Your task to perform on an android device: The presentation looks complete, so I want to share it with maredharris@gmail.com so she may contribute to some further suggestions.
Image 0: 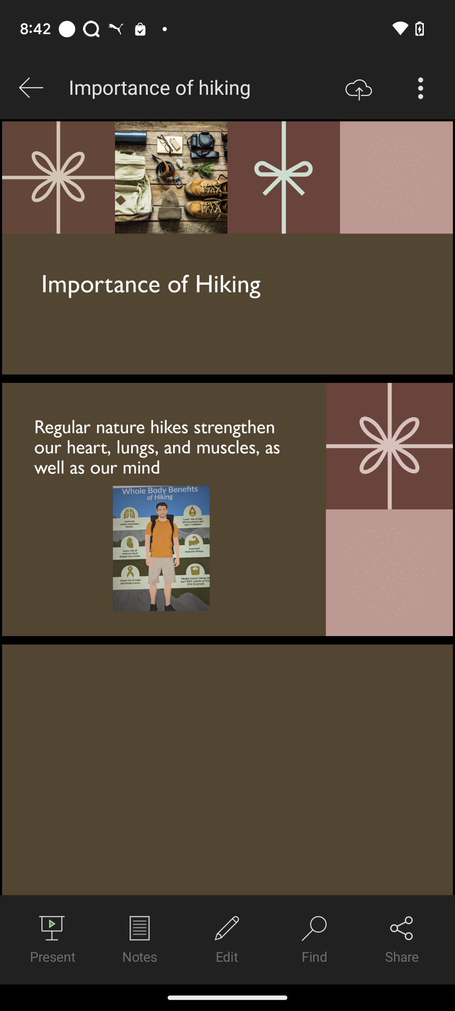
Click on the three dot icon at the top right of the screen
Step 0: click (420, 88)
Image 1: 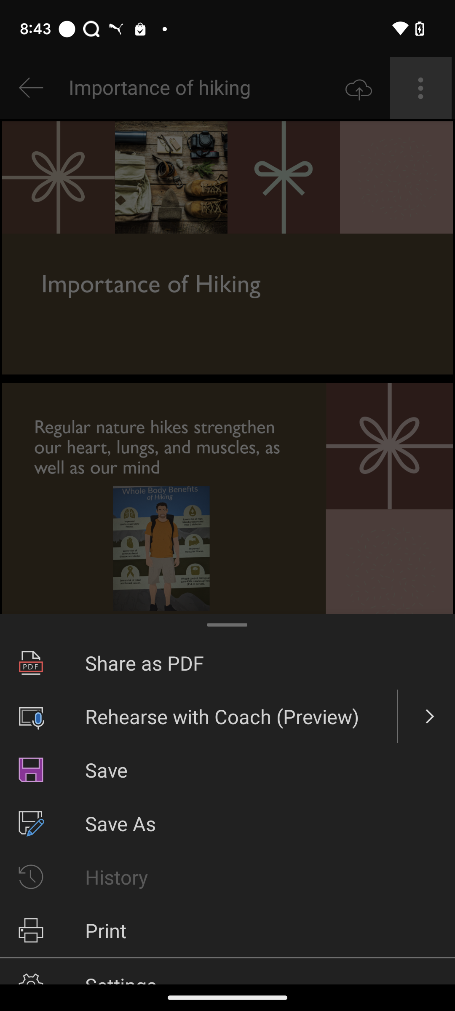
Click on share as PDF
Step 1: click (227, 663)
Image 2: 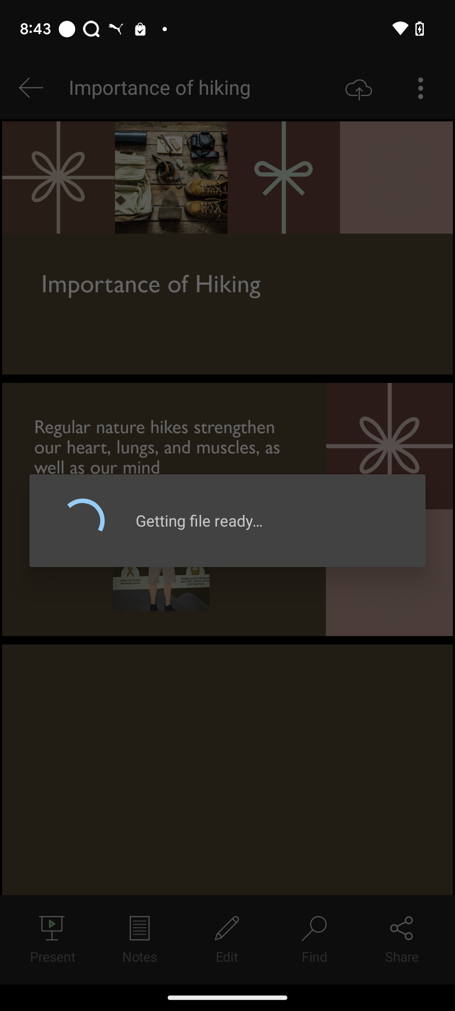
Click on share as PDF
Step 2: wait
Image 3: 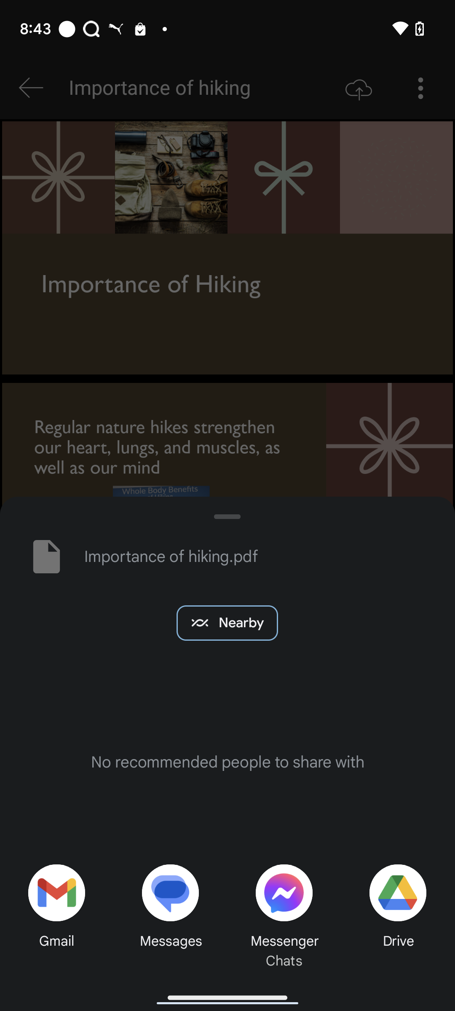
click on gmail icon
Step 3: click (57, 909)
Image 4: 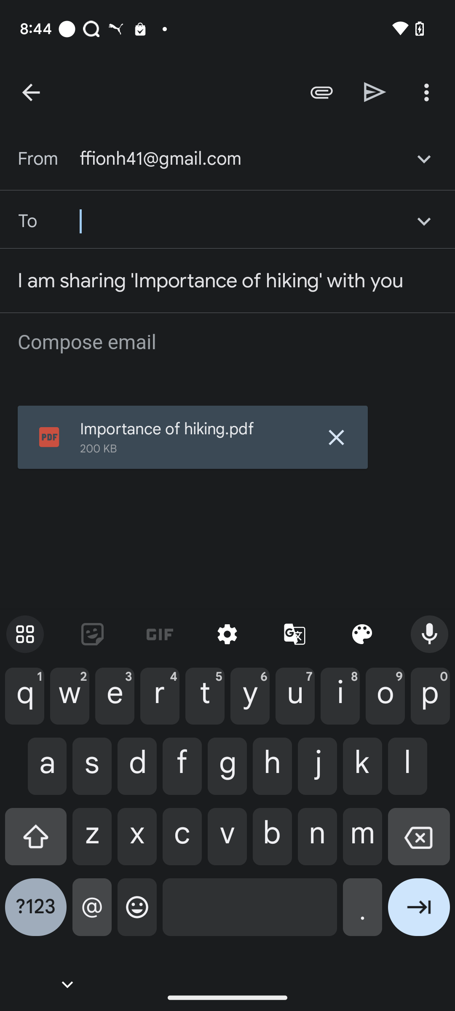
Enter maredharris@gmail as the recipient's id
Step 4: type "maredharris@gmail"
Image 5: 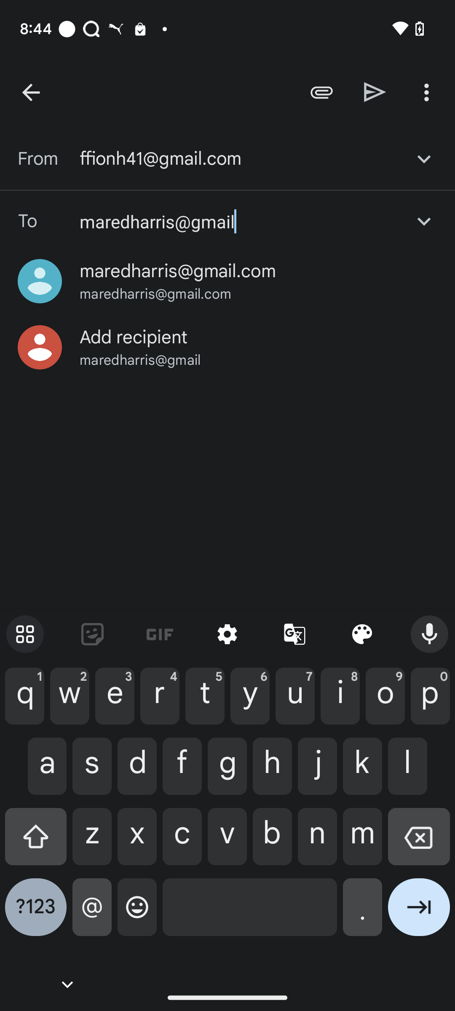
Click on the suggested email id
Step 5: click (178, 271)
Image 6: 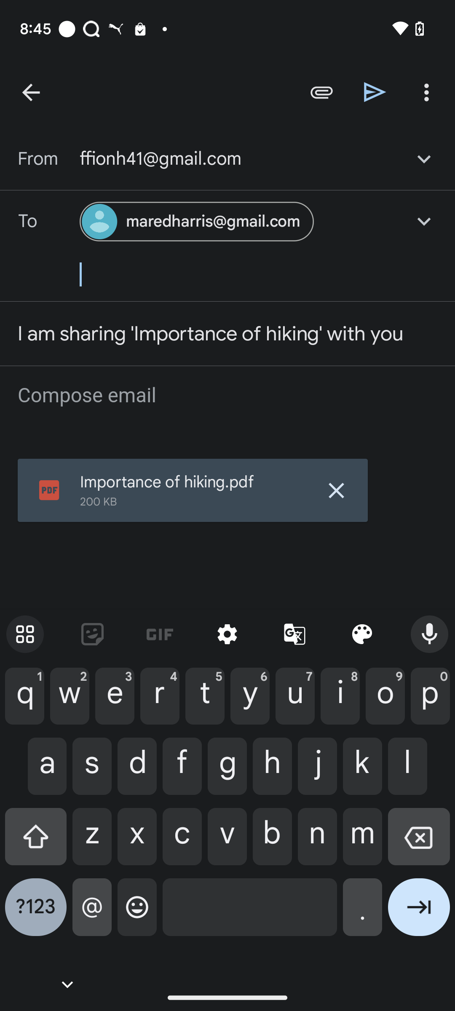
click on the send icon
Step 6: click (375, 92)